Your task to perform on an android device: In the Office Suite Pro app,open the skill training document, then change the text to 'skill training will be held on July 25.
Image 0: 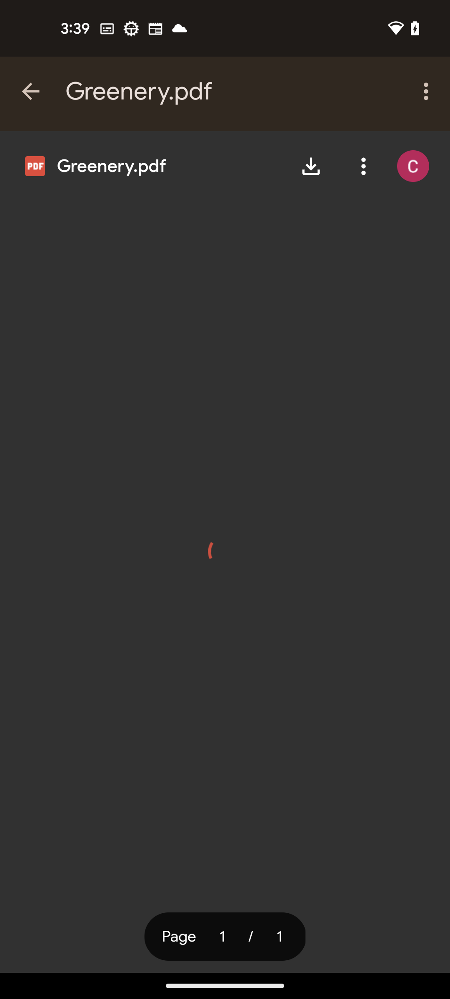
Open the Office suite pro app
Step 0: open app "OfficeSuite"
Image 1: 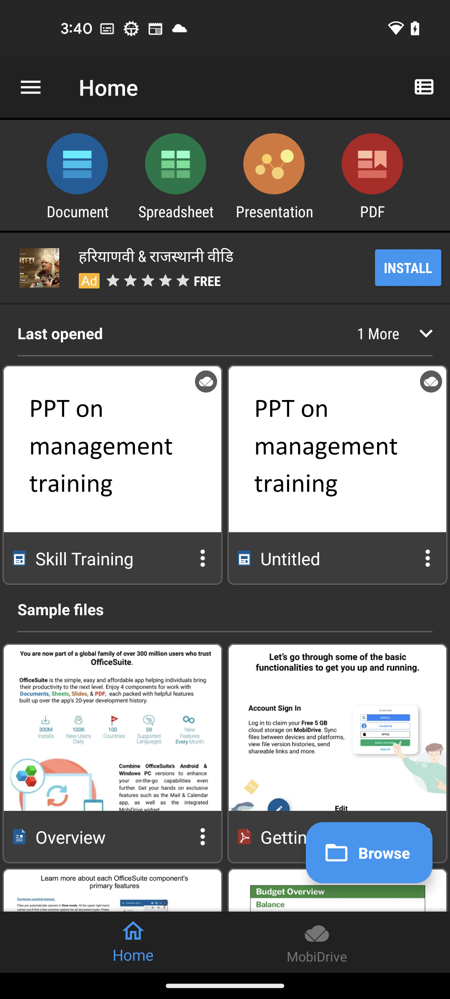
Open the Skill training document
Step 1: click (112, 448)
Image 2: 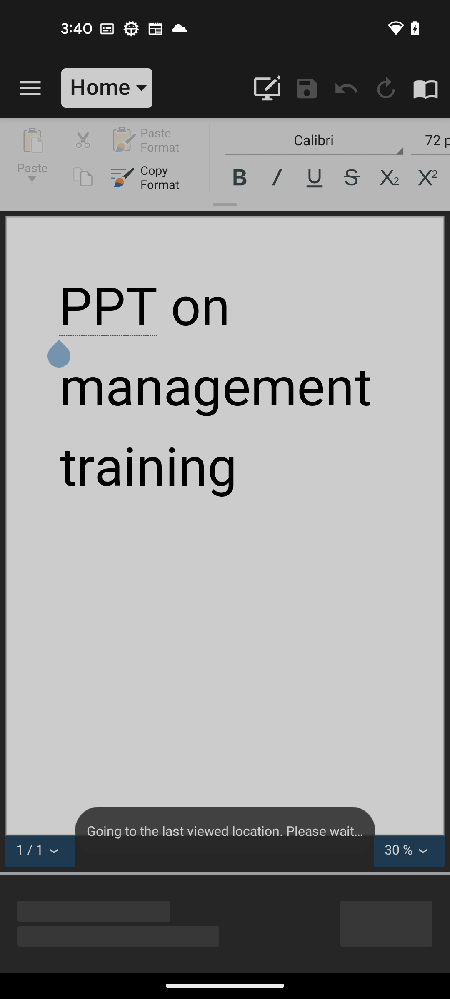
Open the Skill training document
Step 2: wait
Image 3: 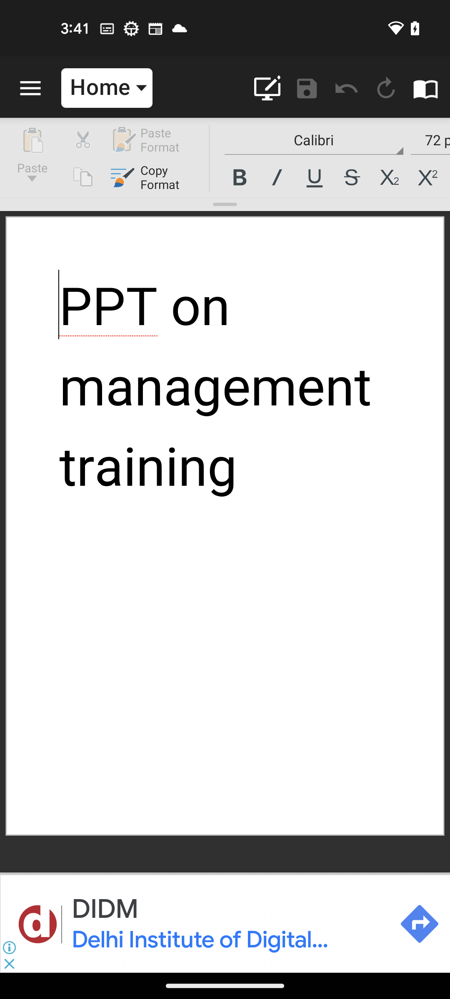
Swipe left the tool bar to view select all
Step 3: scroll right
Image 4: 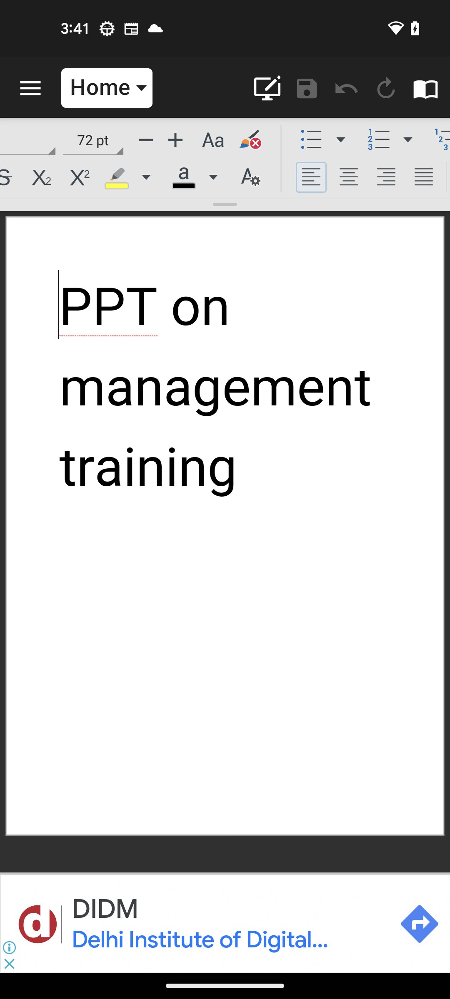
Swipe left the tool bar to view select all
Step 4: scroll right
Image 5: 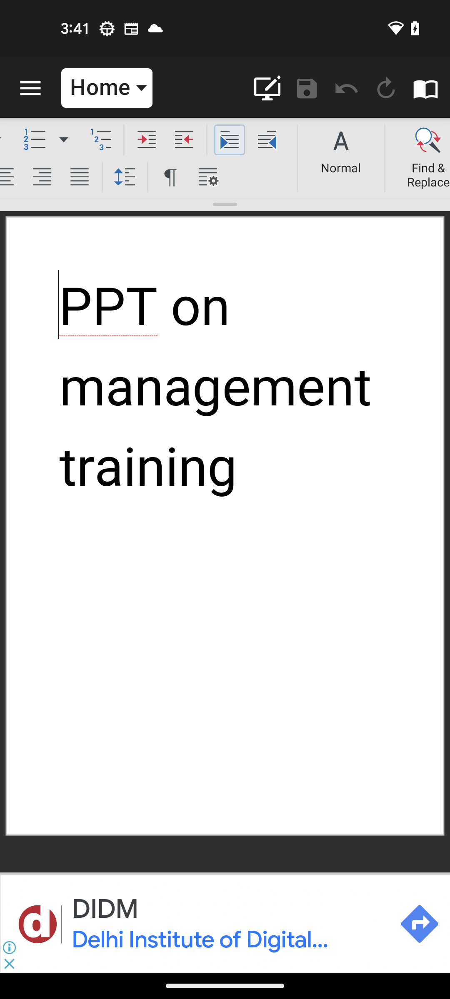
Swipe left the tool bar to view select all
Step 5: scroll right
Image 7: 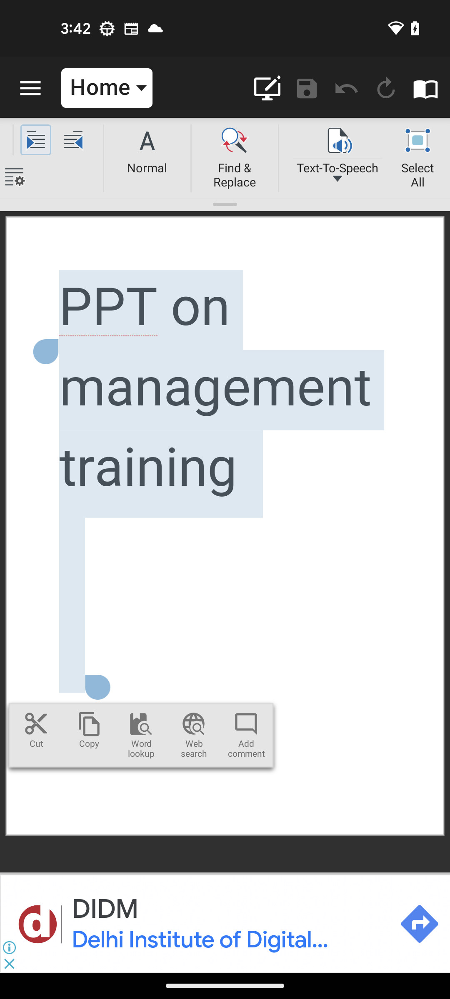
Click on select all option
Step 7: wait
Image 8: 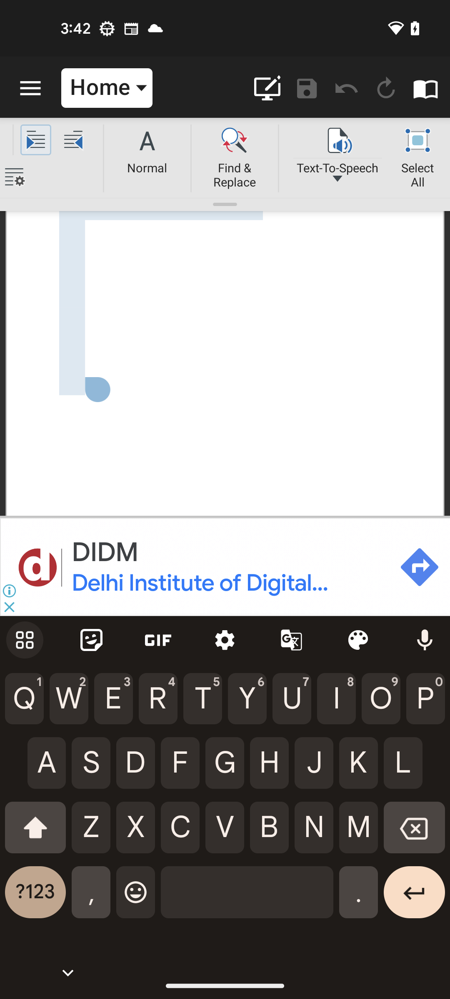
Click on the backspace button 
Step 8: click (414, 834)
Image 9: 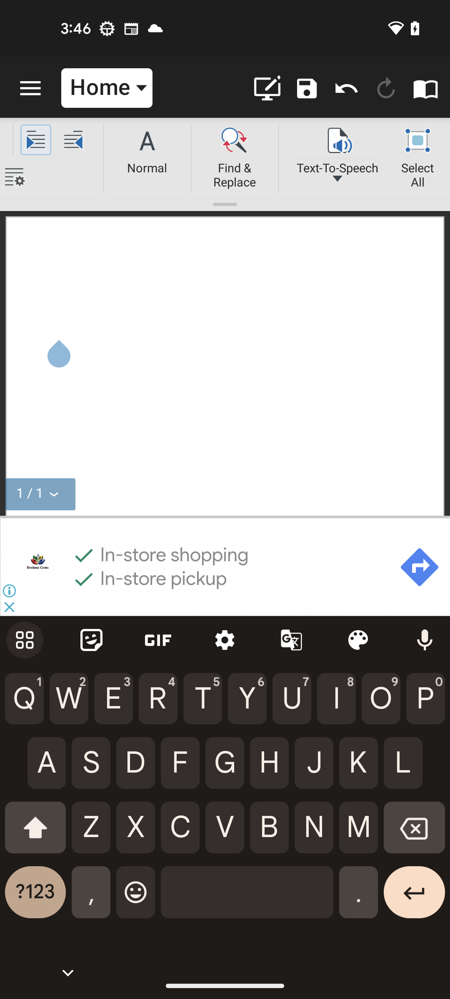
Type the text skill training will be held on July 25.
Step 9: wait
Image 10: 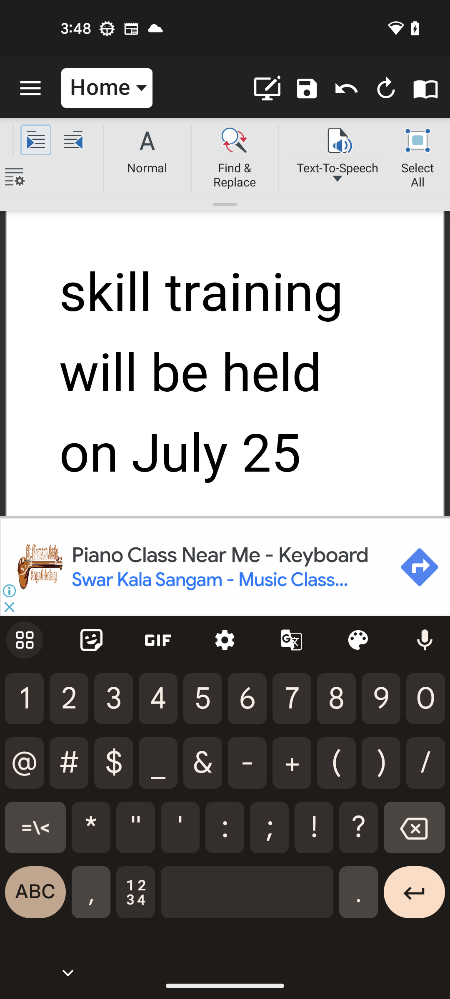
Click on the book icon at the top right corner of the screen
Step 10: click (425, 88)